Your task to perform on an android device: I'd like to read customer reviews on the REI Co-op app so that I can make an informed decision on the  Out from Thousand front traveler magnetic bike light
Image 0: 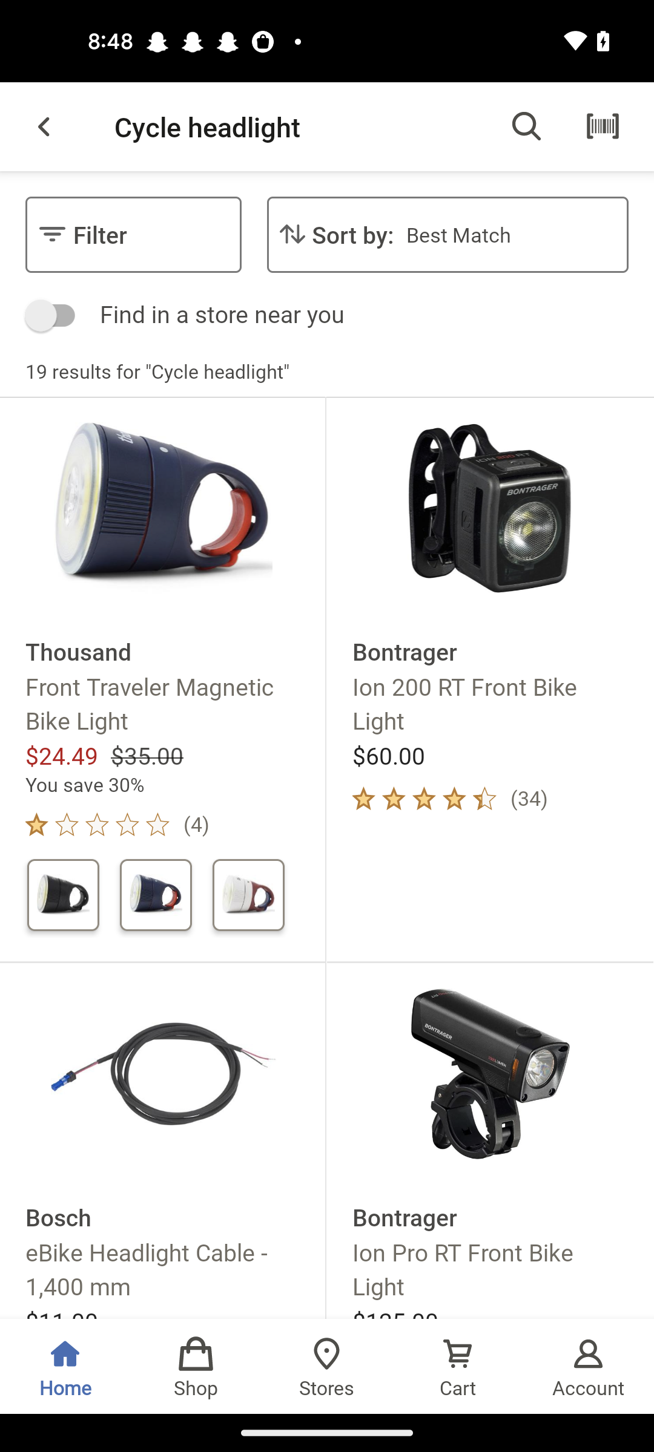
Click on the Thousand front traveler magnetic bike light"
Step 0: click (163, 680)
Image 1: 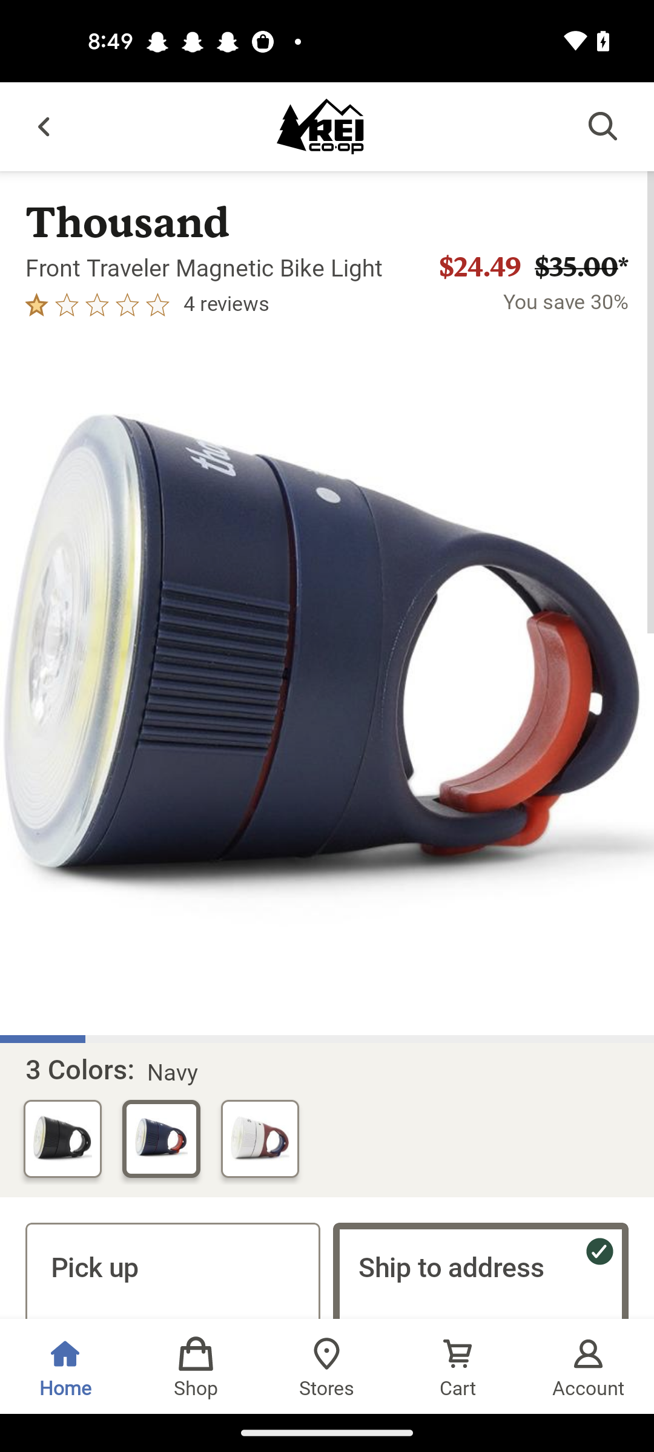
Swipe up to view the Reviews option
Step 1: scroll down
Image 2: 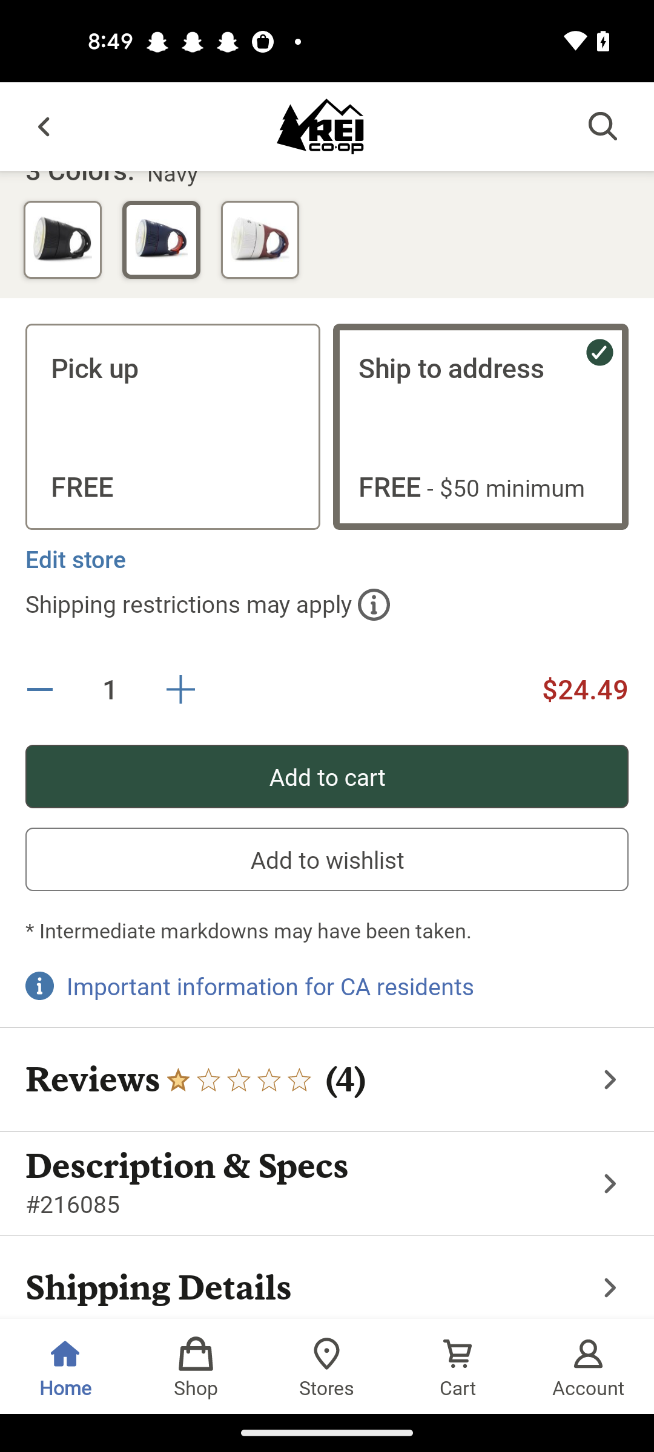
Swipe up to view the Reviews option
Step 2: scroll down
Image 3: 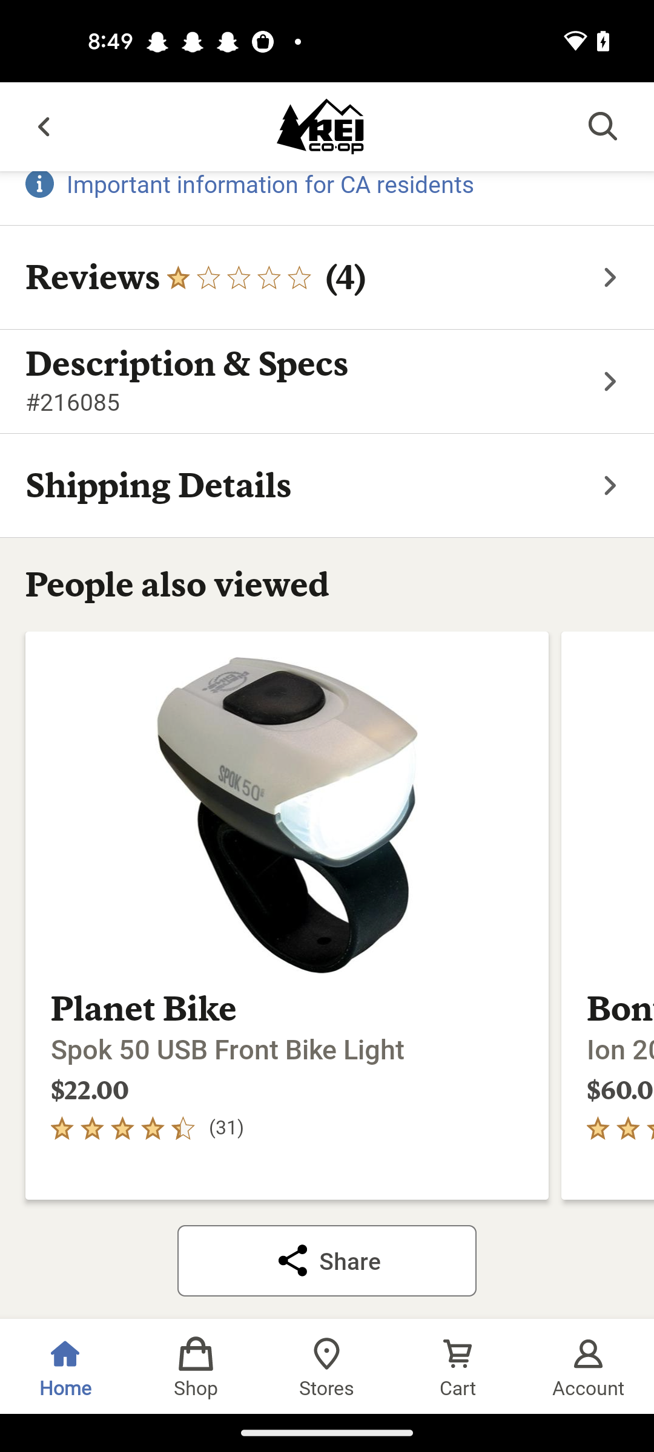
Click on the Reviews option
Step 3: click (346, 277)
Image 4: 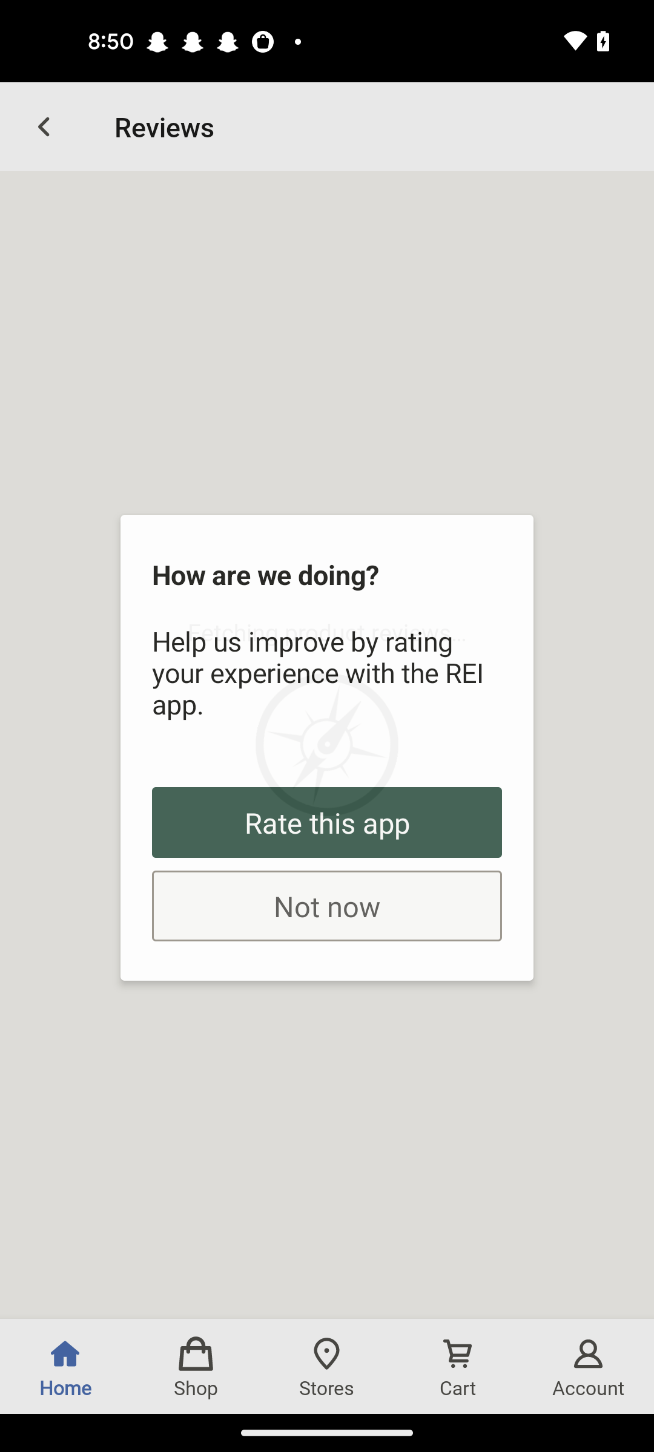
Click on the Reviews option
Step 4: wait
Image 5: 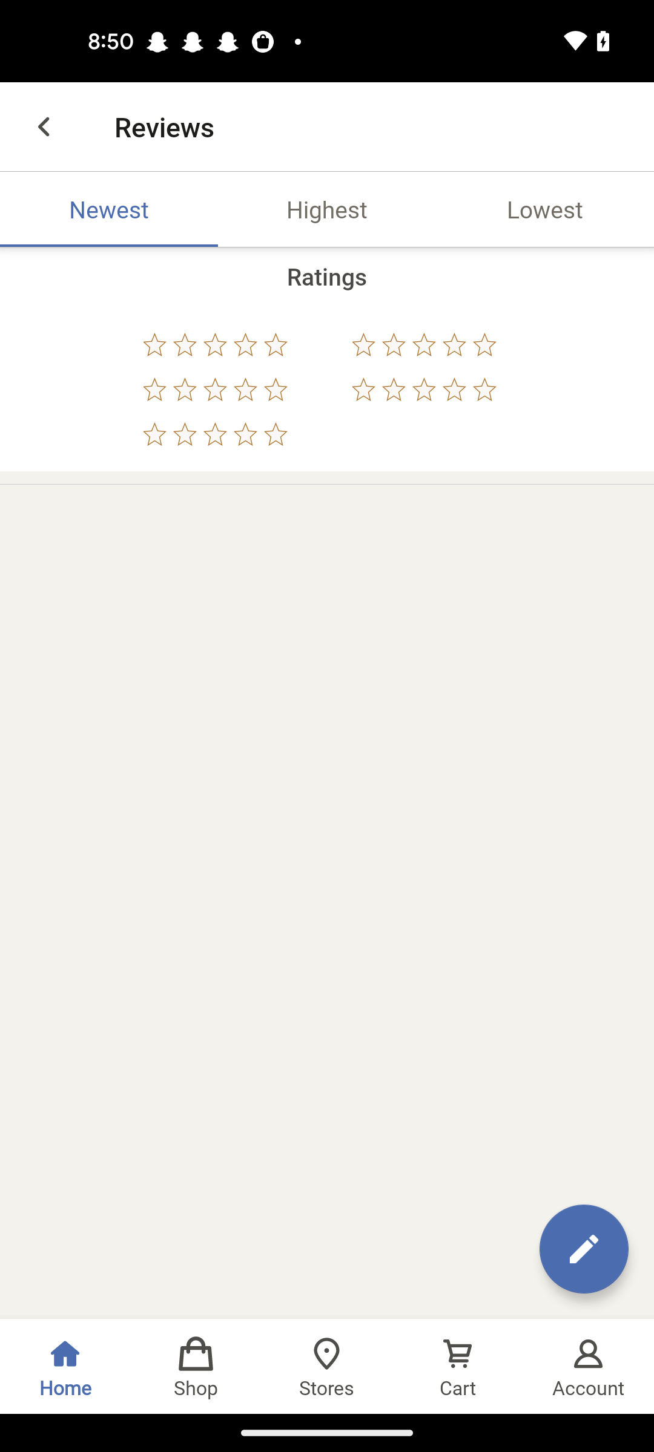
Click on the Reviews option
Step 5: wait
Image 6: 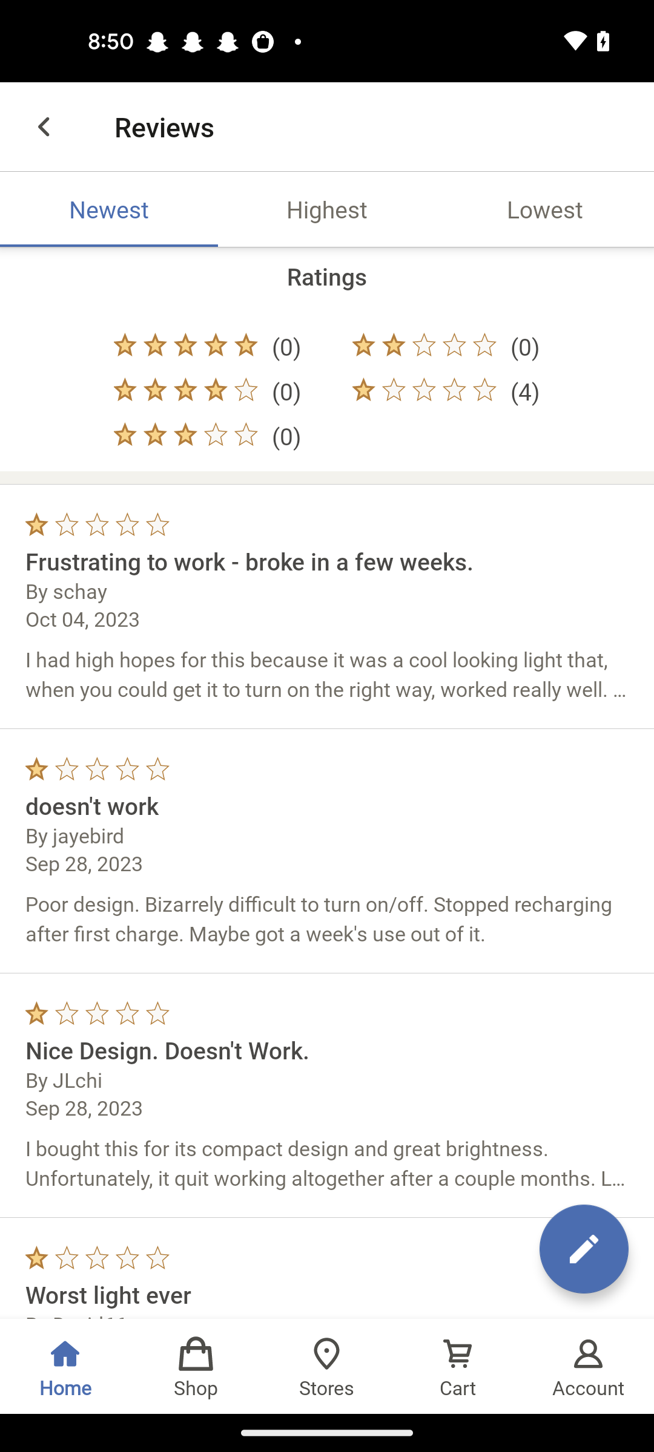
Swipe up 
Step 6: scroll down